Your task to perform on an android device: Show me the walking directions to Rotterdam-The Hague airport on the Citymapper app.
Image 0: 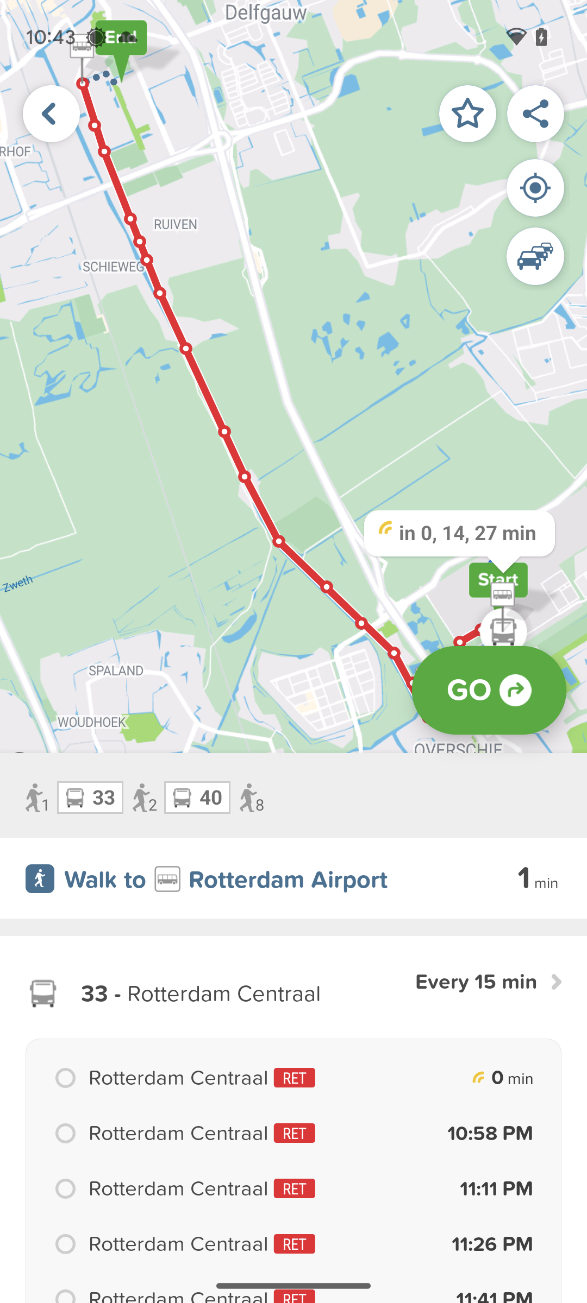
Click on the Walk to Rotterdam airport tab.
Step 0: click (279, 879)